Your task to perform on an android device: Mark the reminder Birthday as complete in the Reminder app
Image 0: 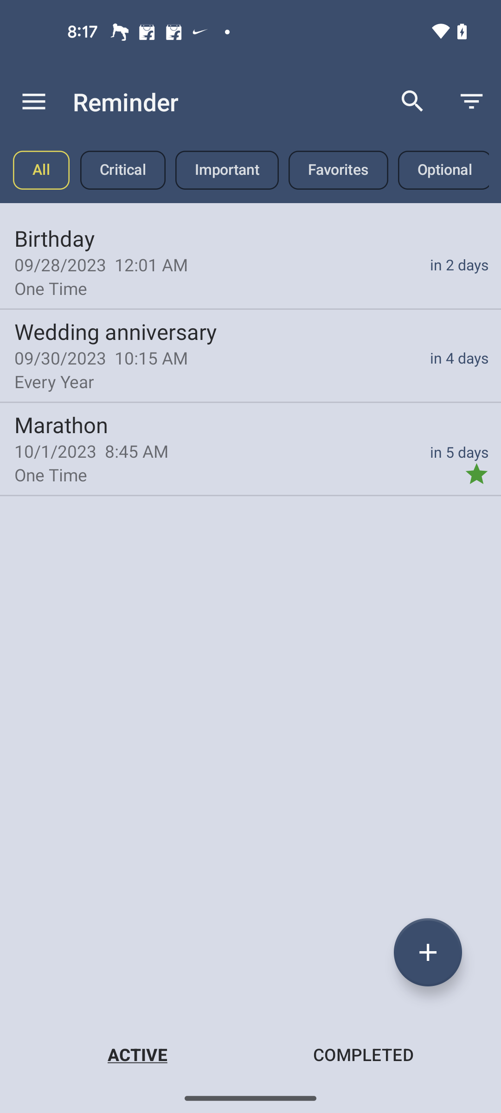
Click on the Birthday Reminder
Step 0: click (50, 238)
Image 1: 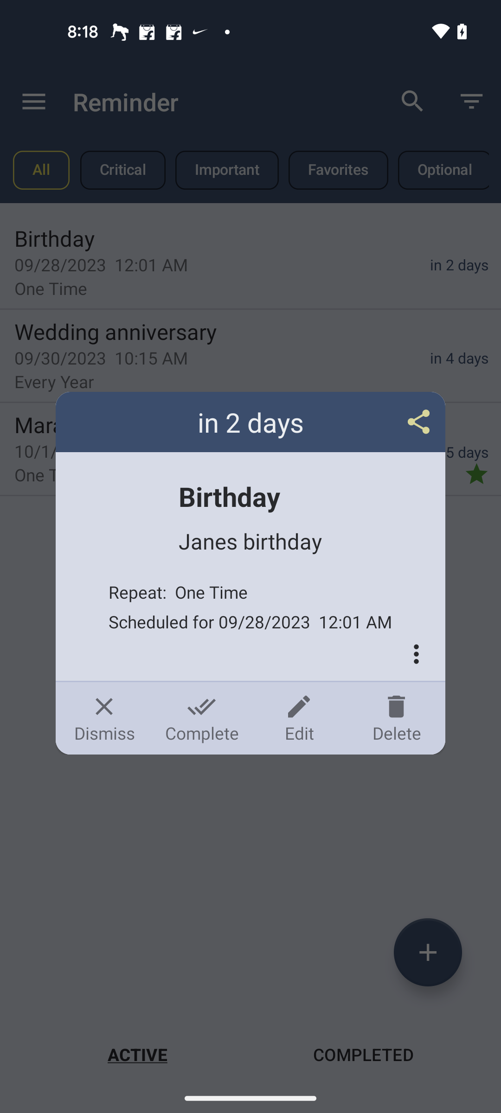
Click on the Complete button
Step 1: click (201, 718)